Your task to perform on an android device: Open the PDF Reader Pro app and open a sample PDF file.
Image 1: 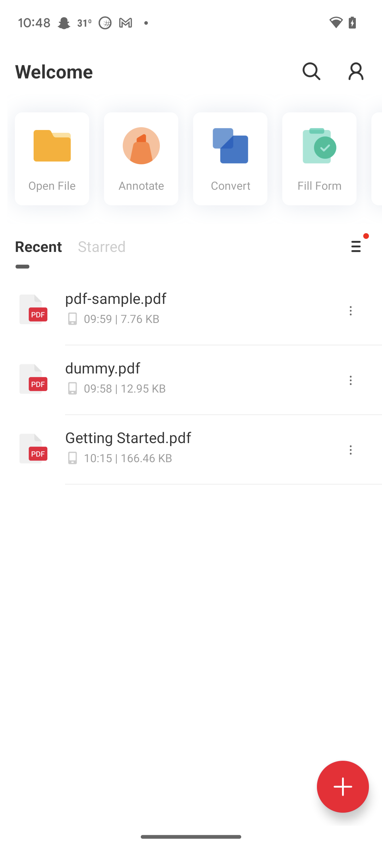
Click on the open file option
Step 1: click (52, 159)
Image 2: 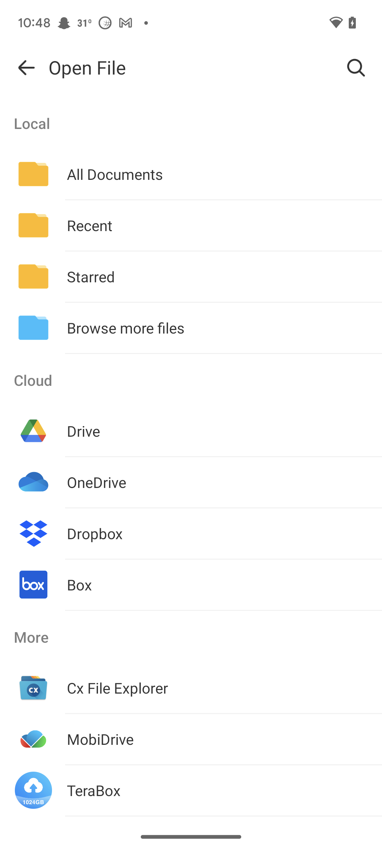
Click on the "All Documents"
Step 2: click (191, 174)
Image 3: 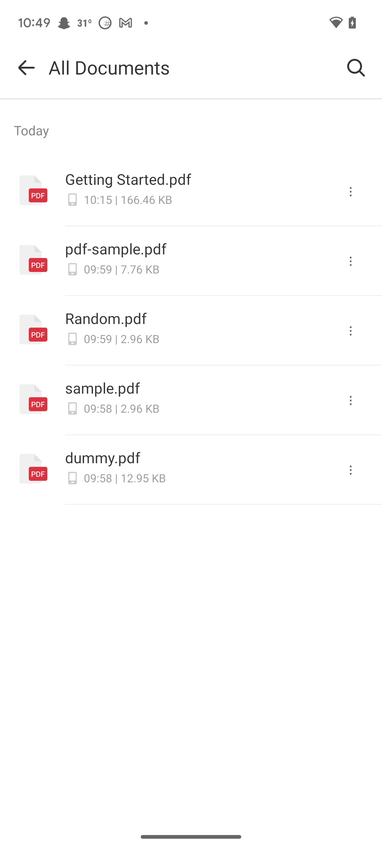
Click on the sample.pdf
Step 3: click (191, 400)